Your task to perform on an android device: Browse for Foundation  products in the chanel  app.
Image 1: 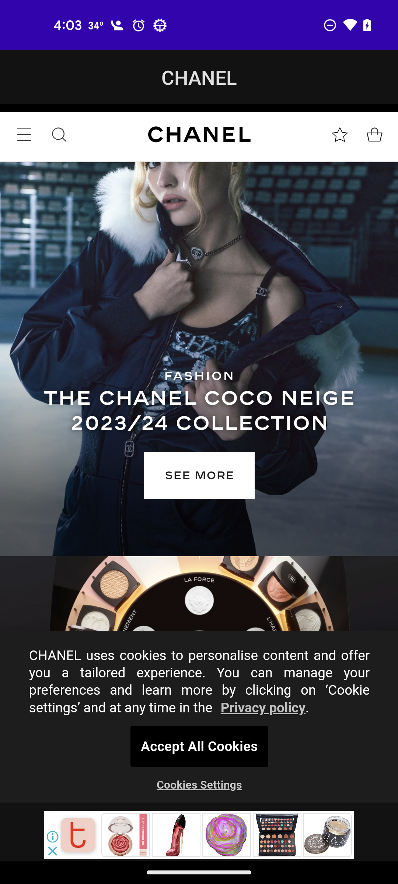
Click on the search icon 
Step 1: click (59, 137)
Image 2: 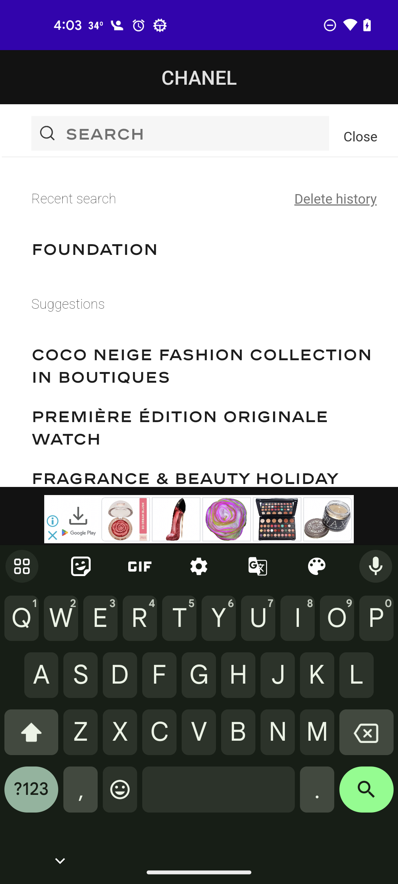
Enter a product as Foundation
Step 2: type "Foundation"
Image 3: 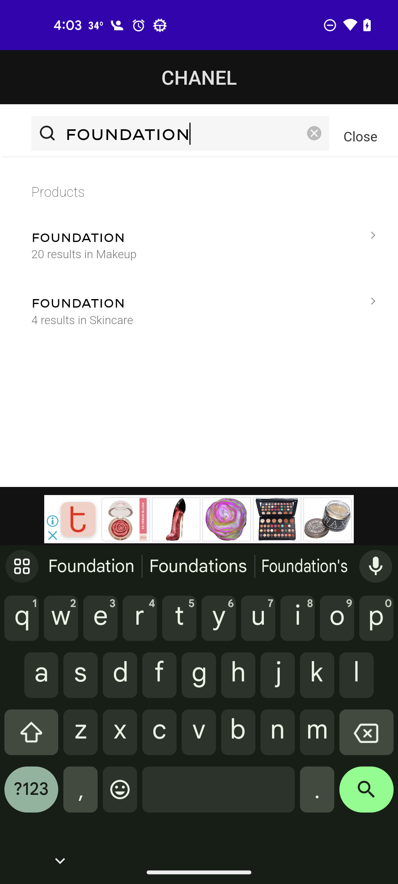
Click on the first result 
Step 3: click (204, 244)
Image 4: 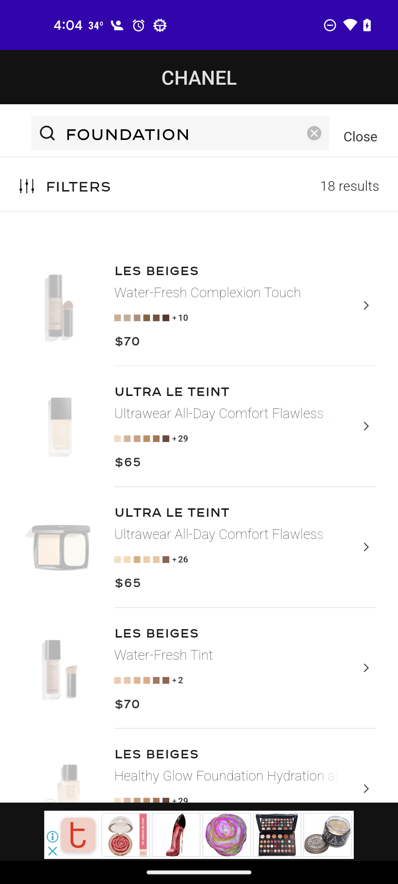
Click on the first result 
Step 4: wait